Your task to perform on an android device: Set up the 15 minutes before notification for the event Employment Fair.
Image 0: 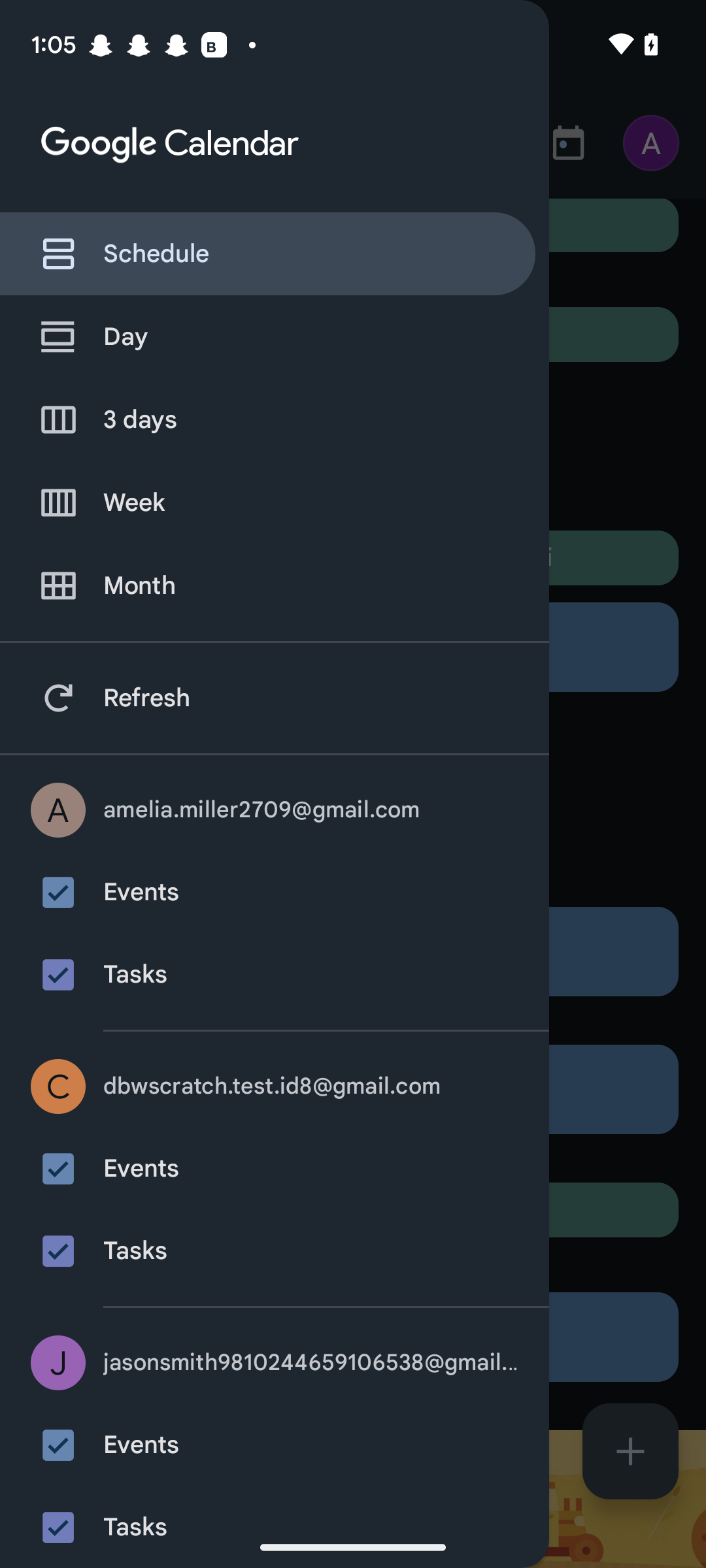
Scroll up
Step 0: scroll down
Image 1: 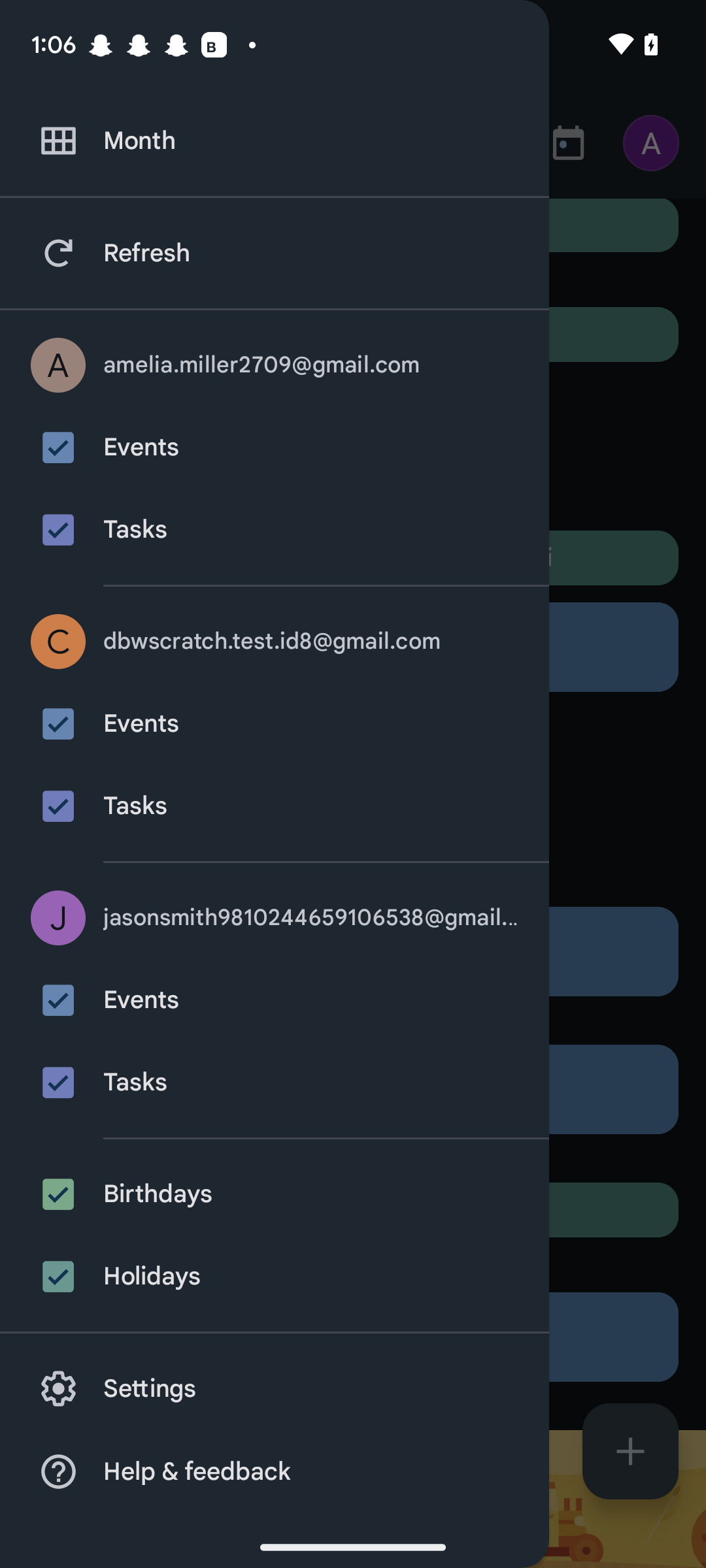
Click on the Settings option.
Step 1: click (275, 1388)
Image 2: 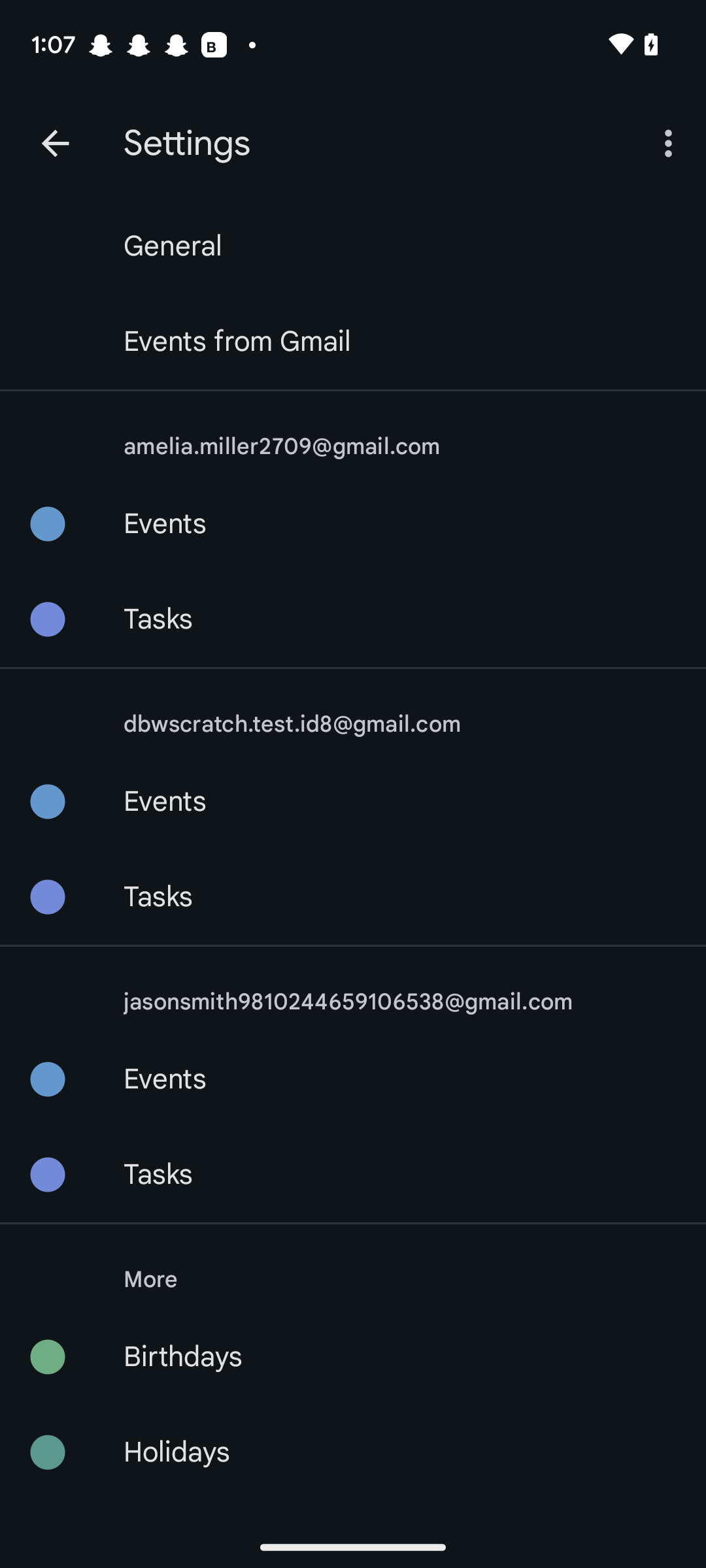
click on the Events tab under the amelia.miller2709@gmail.com id.
Step 2: click (165, 523)
Image 3: 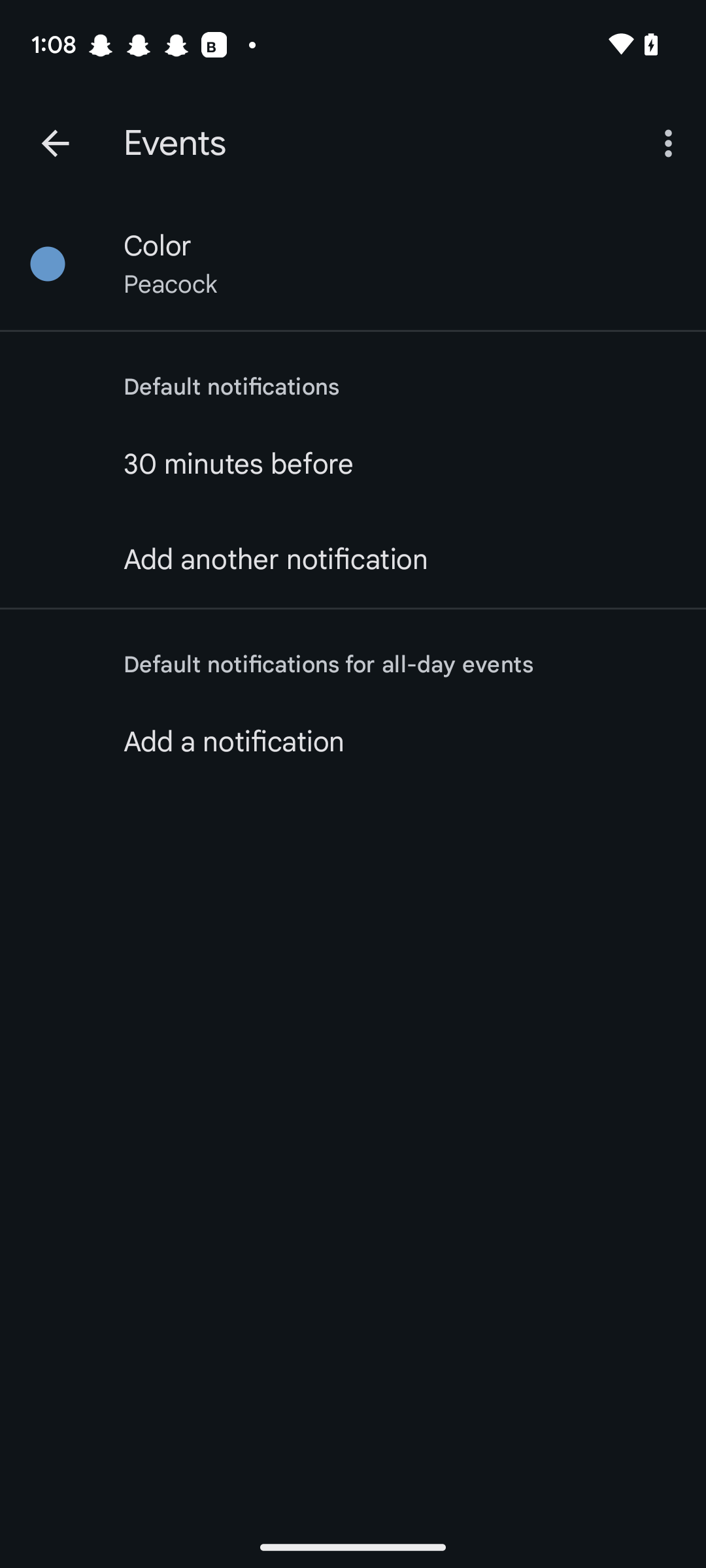
click on the Text 30 minutes before.
Step 3: click (401, 464)
Image 4: 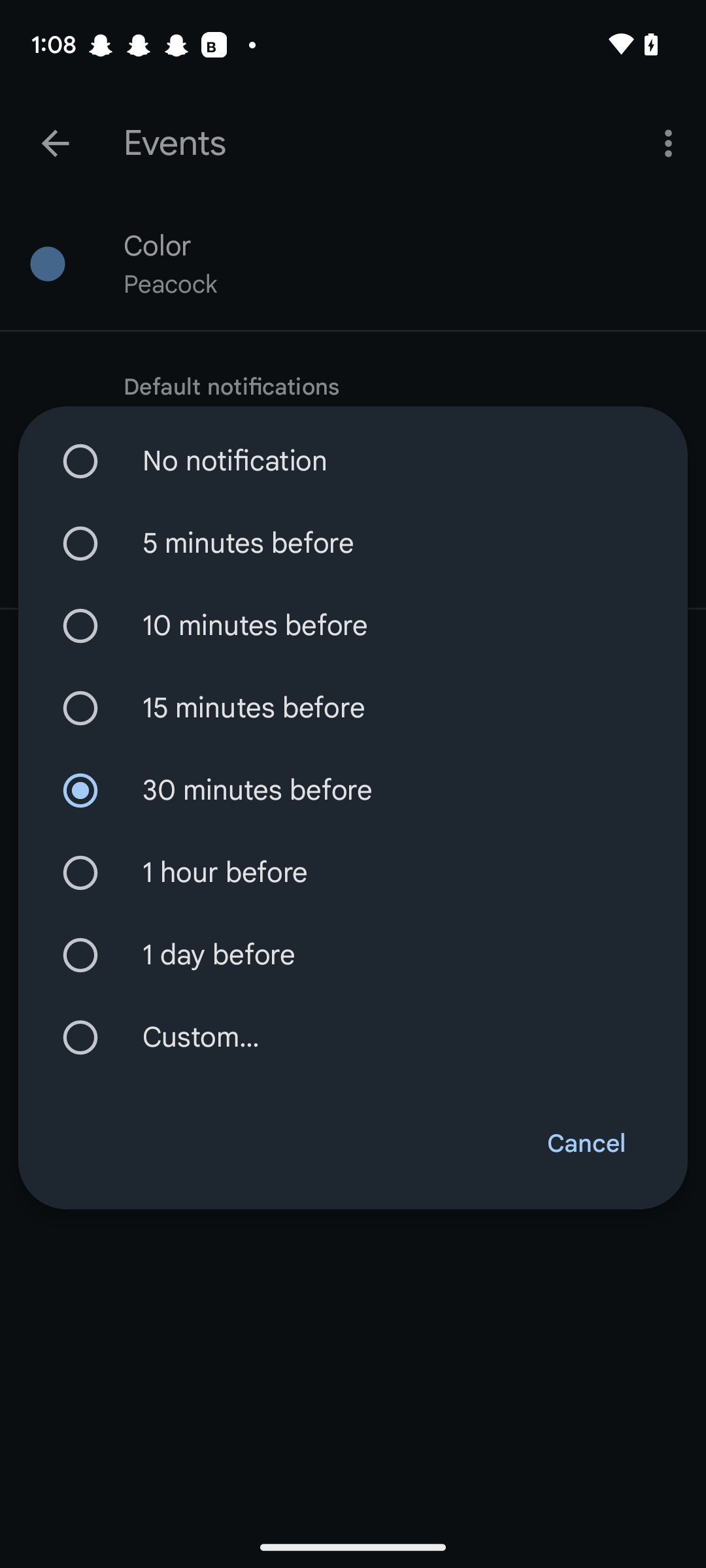
select the fourth option 15 minutes before in the  list
Step 4: click (352, 708)